Your task to perform on an android device: I'm not receiving event notifications from the Gmail calendar, therefore I want to change the calendar's notification settings.
Image 0: 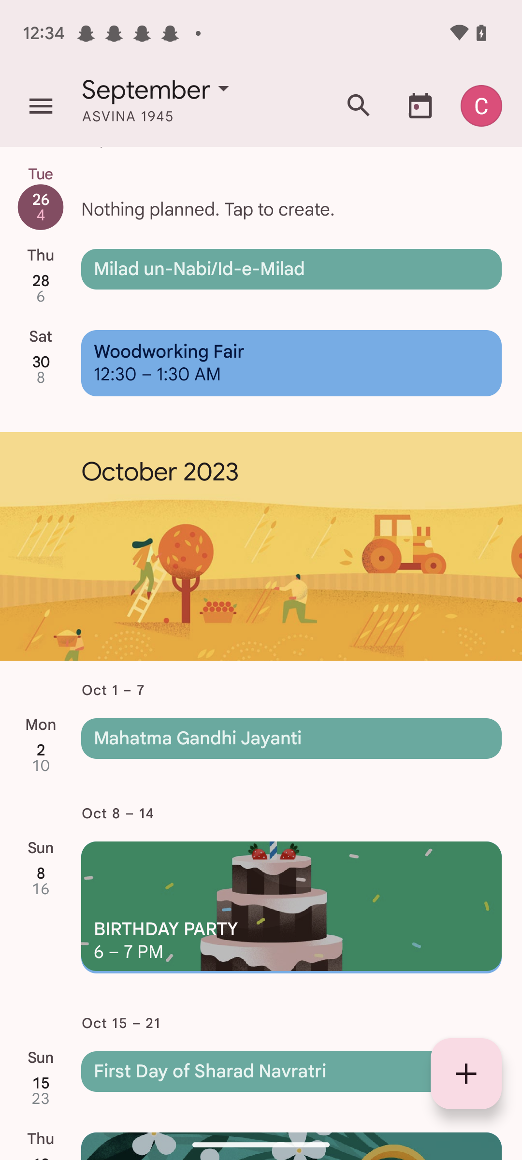
Click on the menu icon on the top left of the screen.
Step 0: click (41, 106)
Image 2: 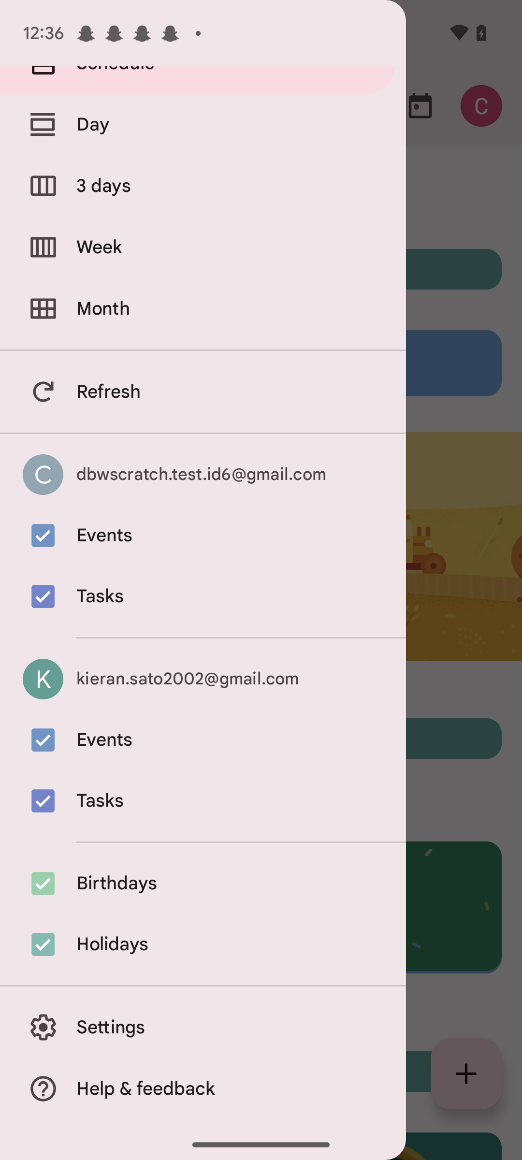
Click on the setting option.
Step 2: click (302, 1022)
Image 3: 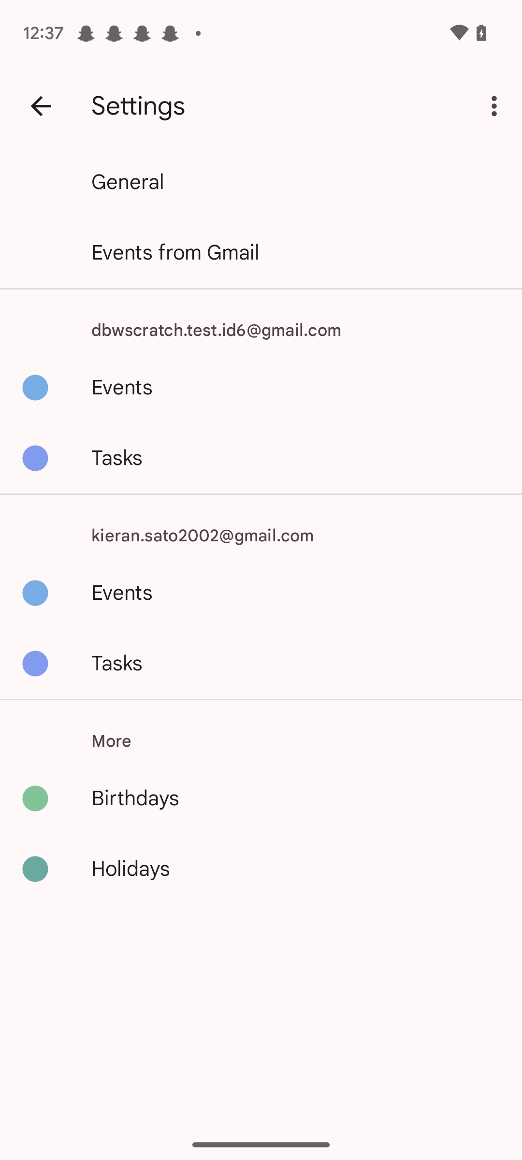
Click on the general option.
Step 3: click (128, 182)
Image 4: 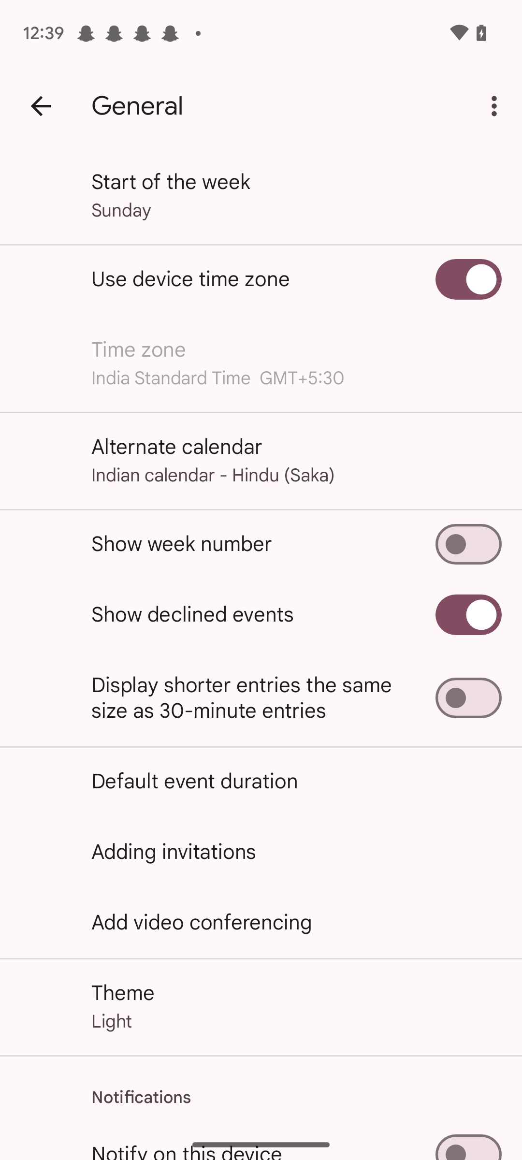
swipe up the drawer
Step 4: scroll down
Image 5: 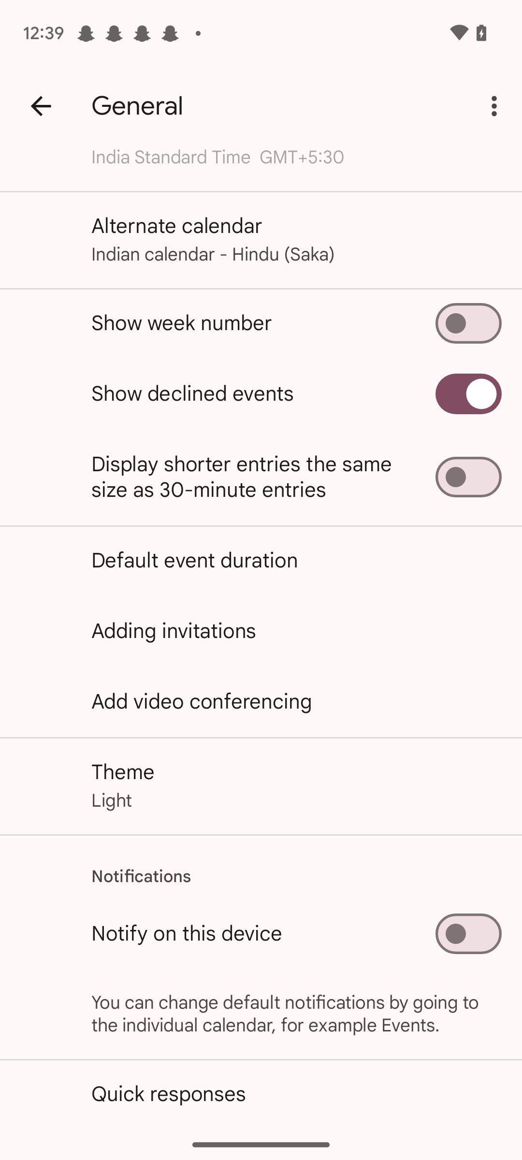
Click on the switch icon of the notify on this device.
Step 5: click (468, 934)